Your task to perform on an android device: Go to the Omio App, tap on a search bar, and search for Buses available from "Saint Bees" to "London", on August 12, 2023.
Image 0: 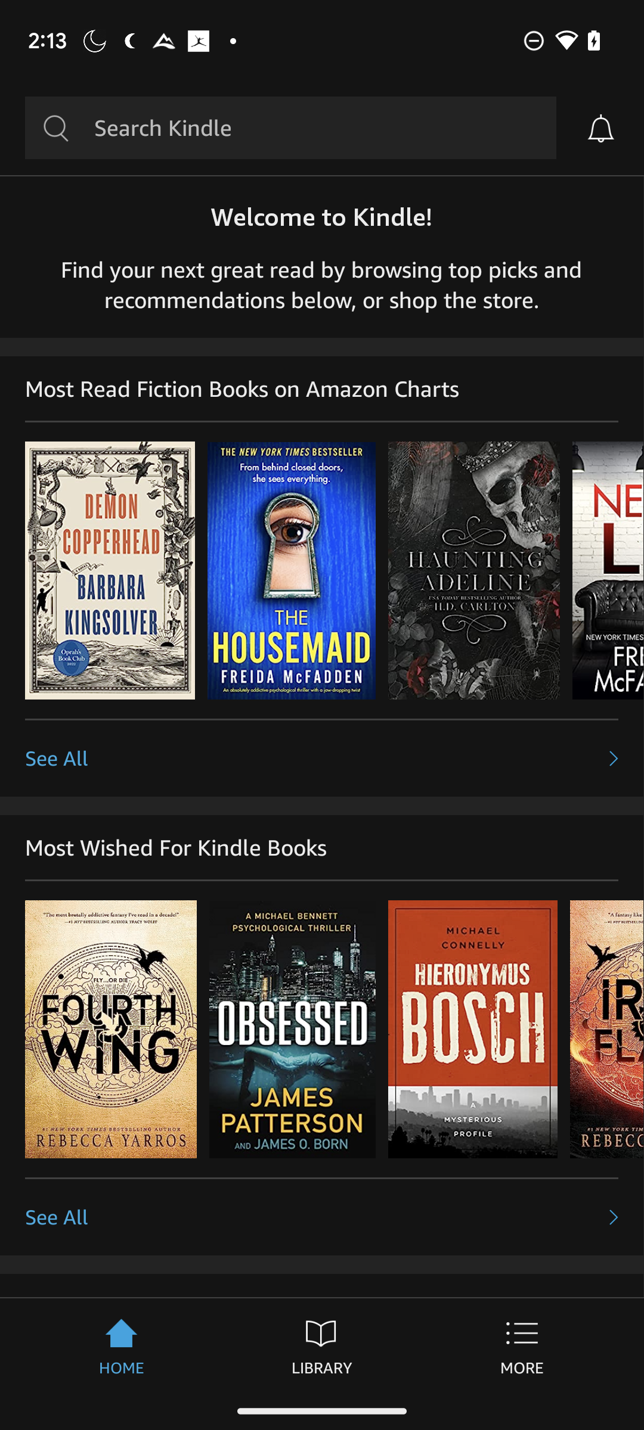
Open Omio app
Step 0: open app "Omio"
Image 1: 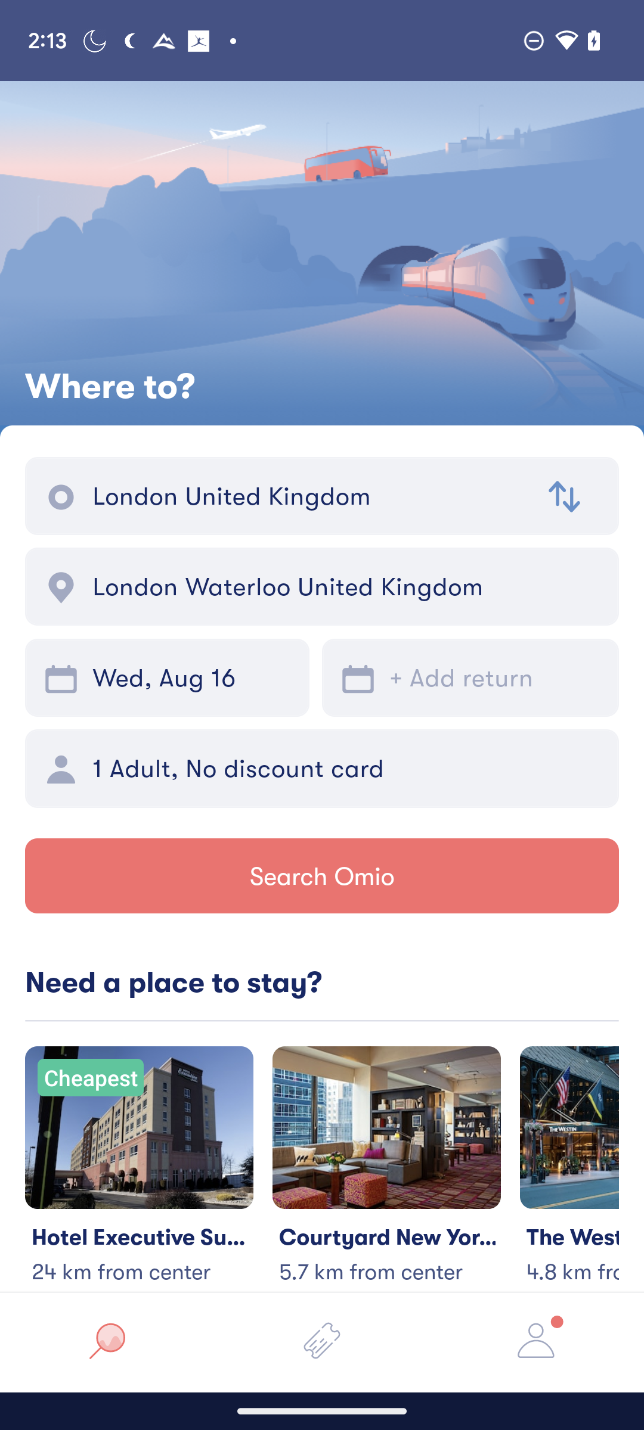
Click on London United kindom
Step 1: click (309, 496)
Image 2: 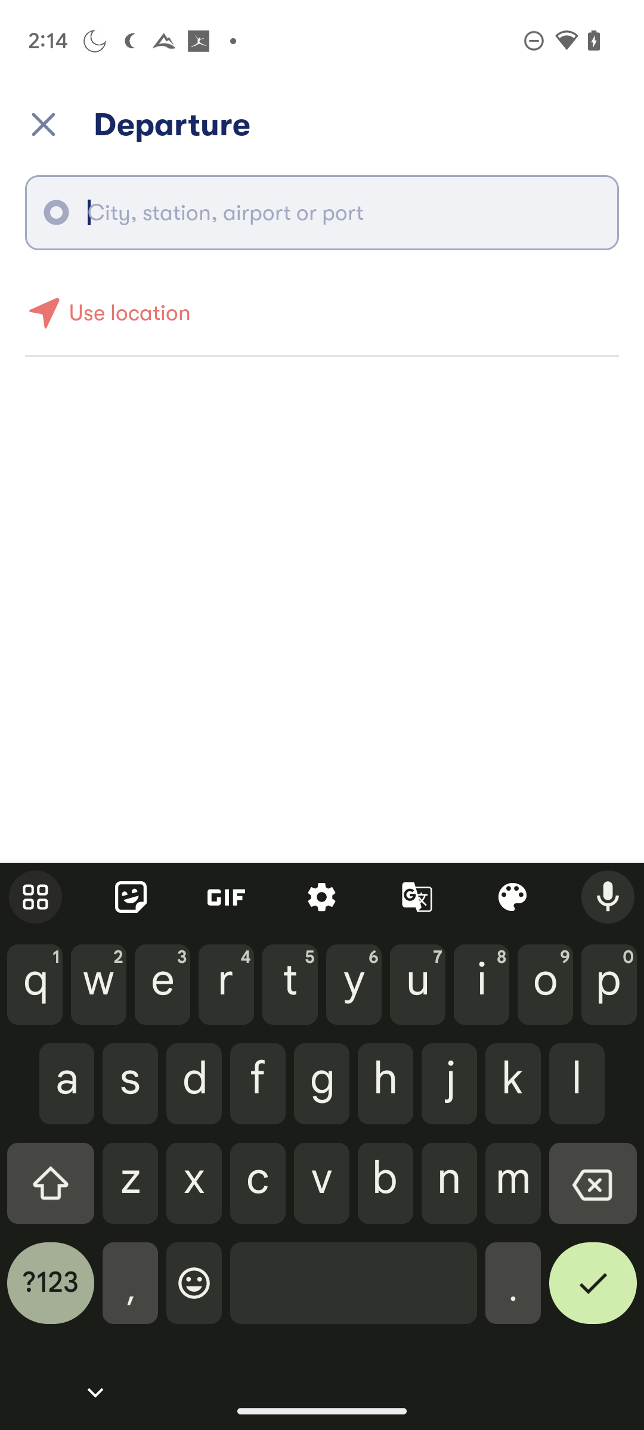
Type Saint Bees
Step 2: type "Saint Bees"
Image 3: 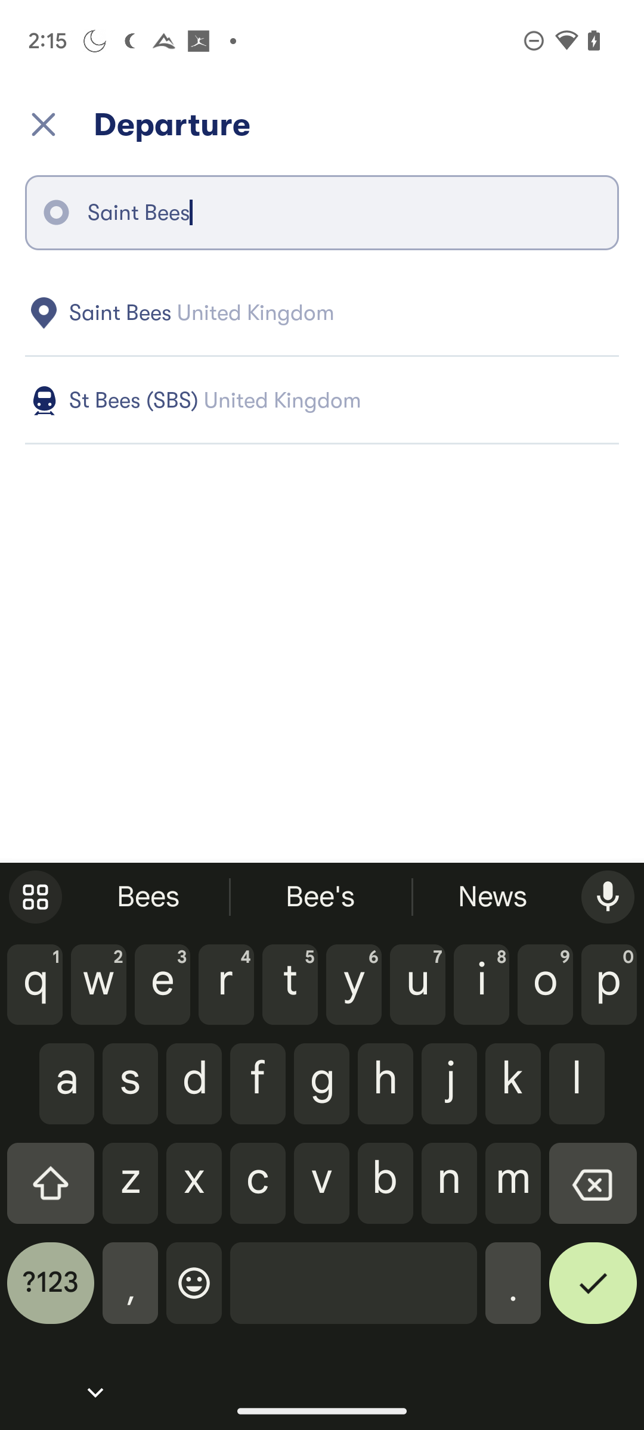
Click on Saint Bees United Kingdom
Step 3: click (340, 313)
Image 4: 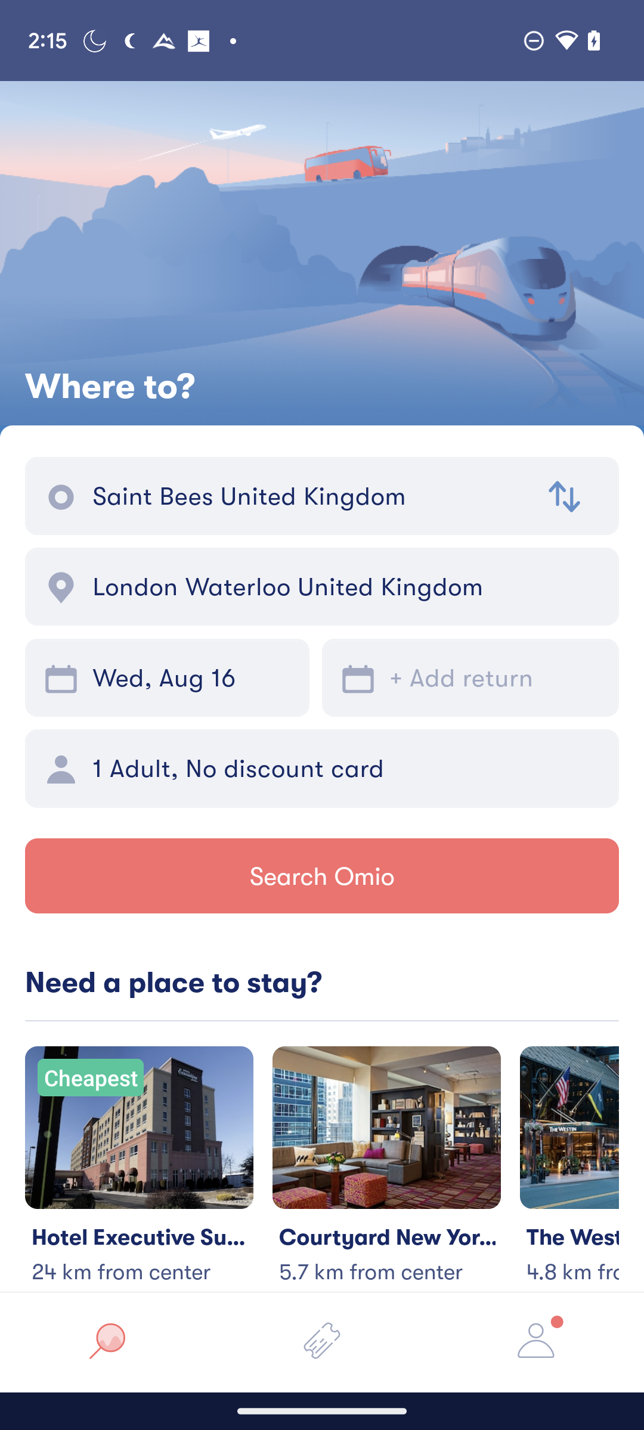
Click on London Waterloo United Kingdom
Step 4: click (346, 586)
Image 5: 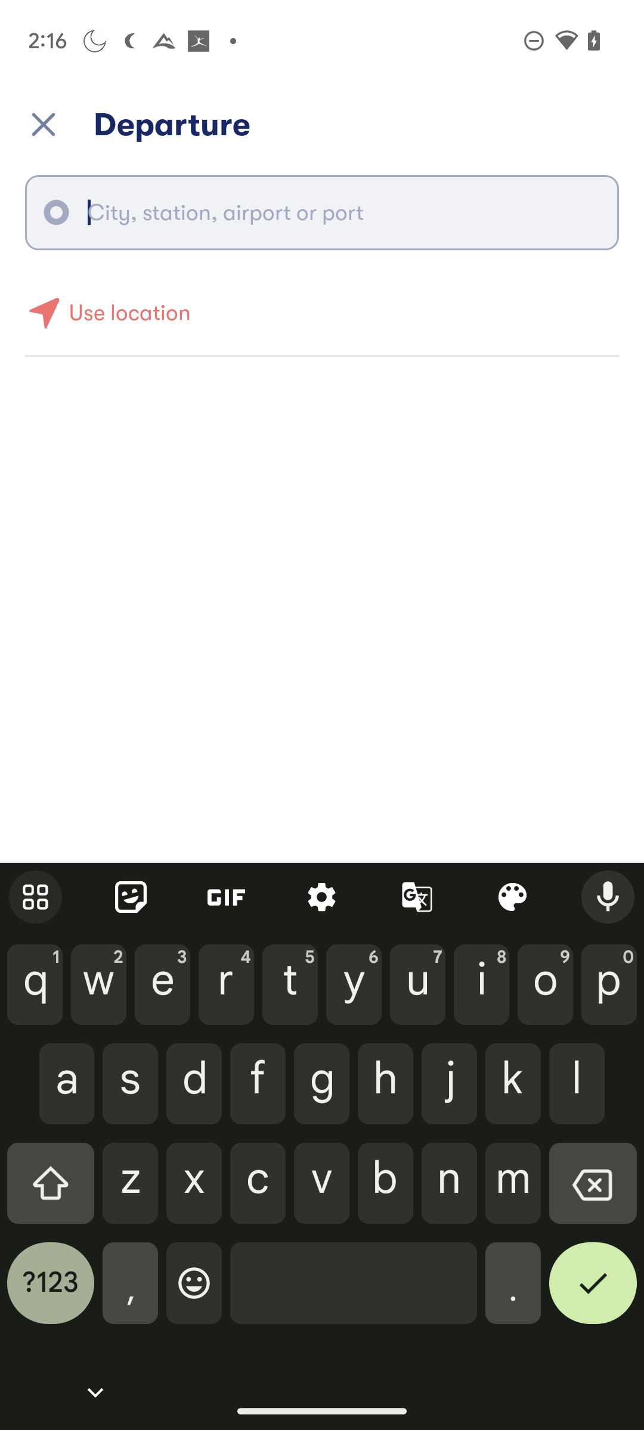
Type London
Step 5: type "London"
Image 6: 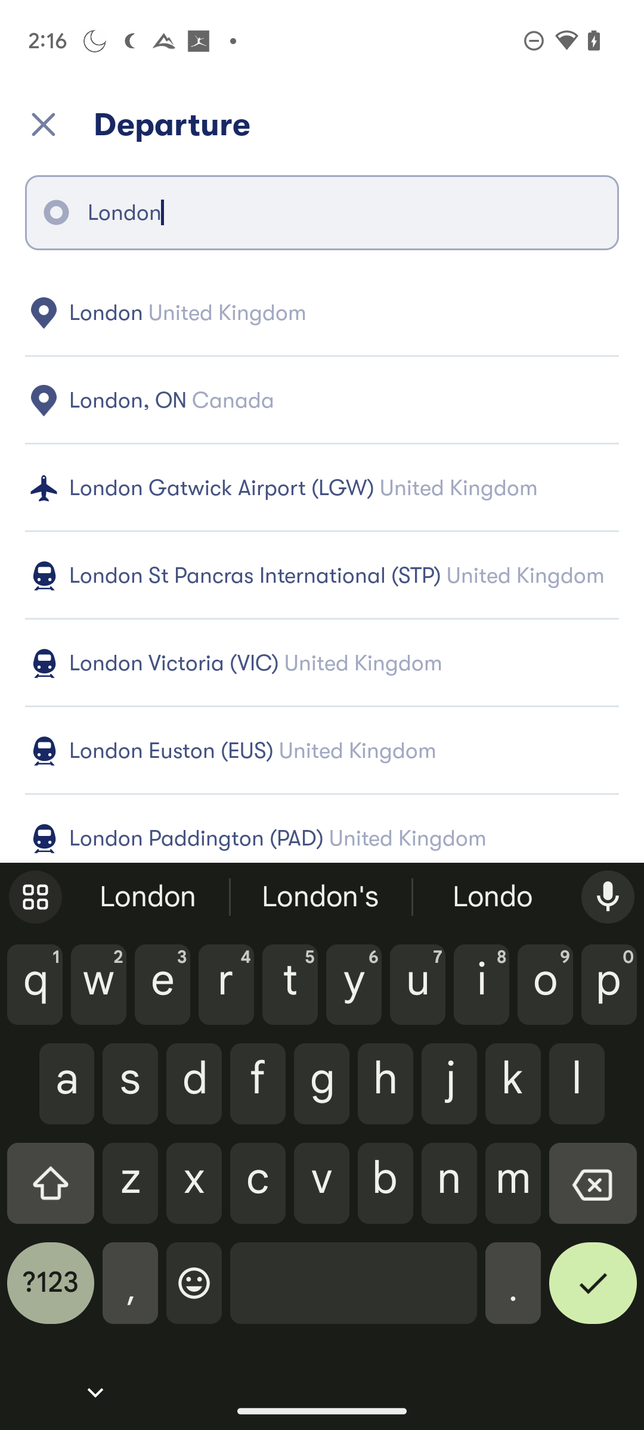
Click on London United Kingdom
Step 6: click (340, 313)
Image 8: 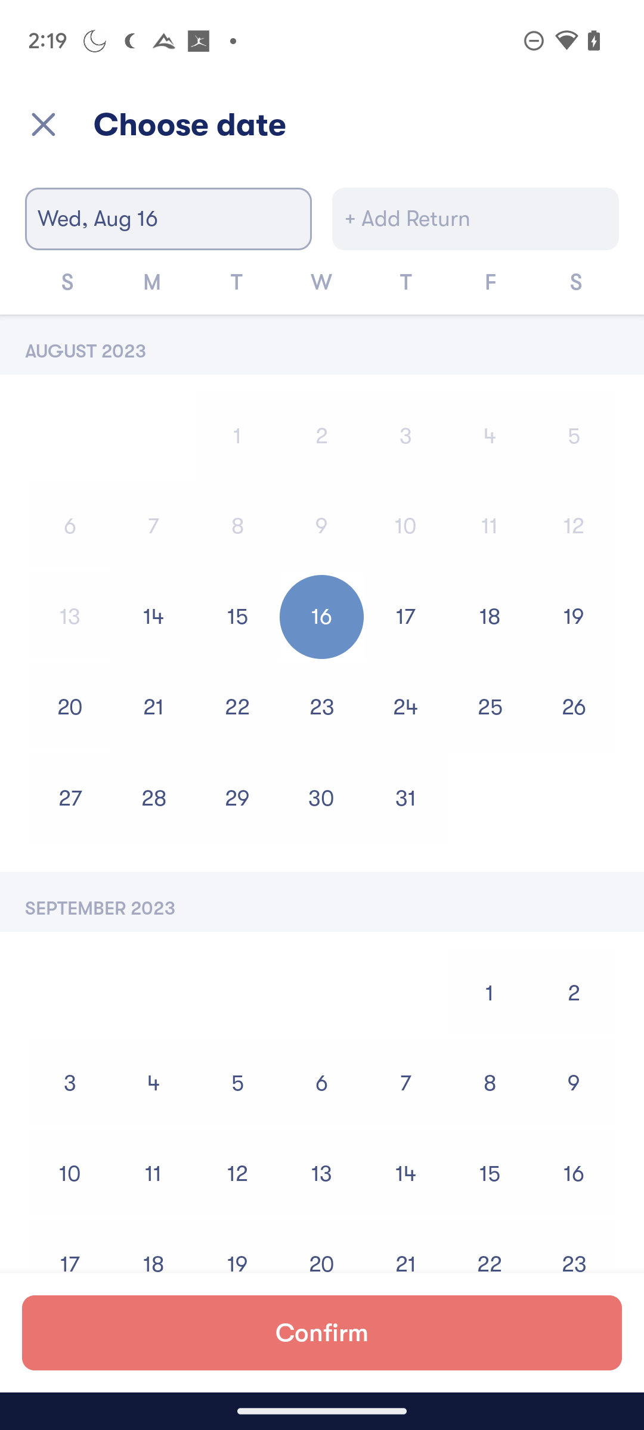
Click on 16 below 9
Step 8: click (321, 617)
Image 9: 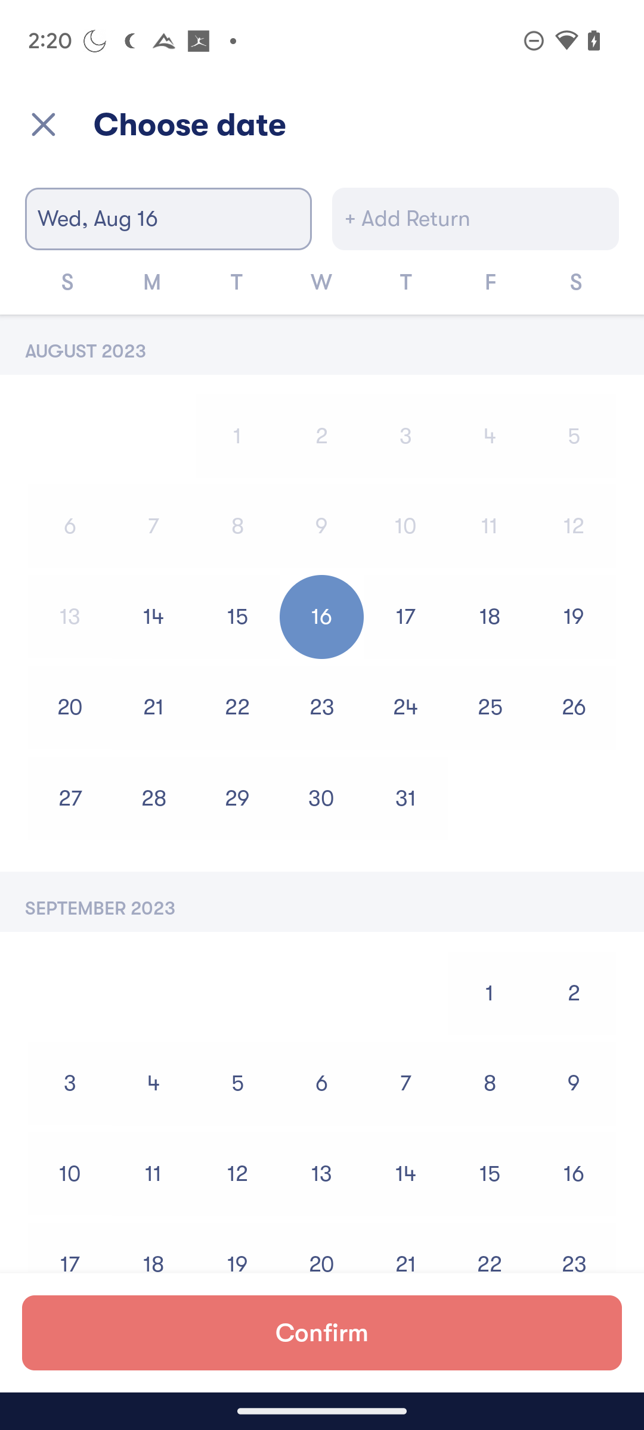
Click on Confirm option at the Bottom of the screen
Step 9: click (322, 1332)
Image 10: 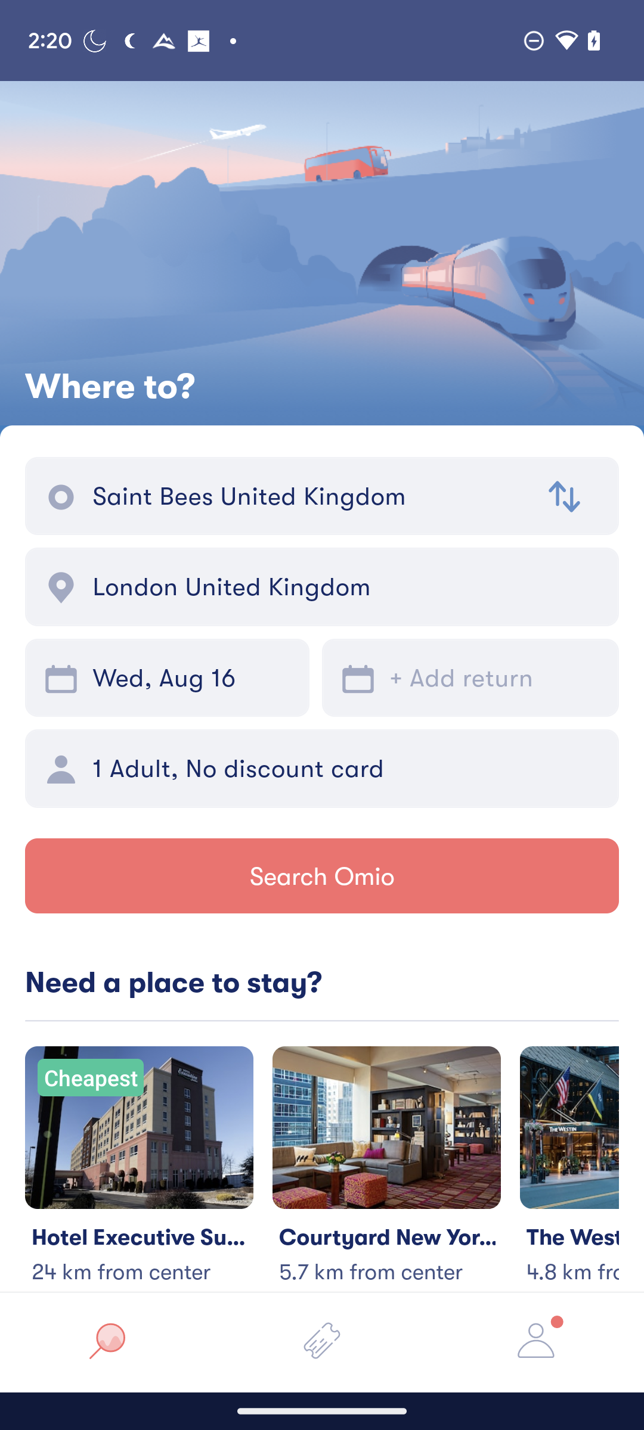
Click on Search Omio
Step 10: click (322, 876)
Image 11: 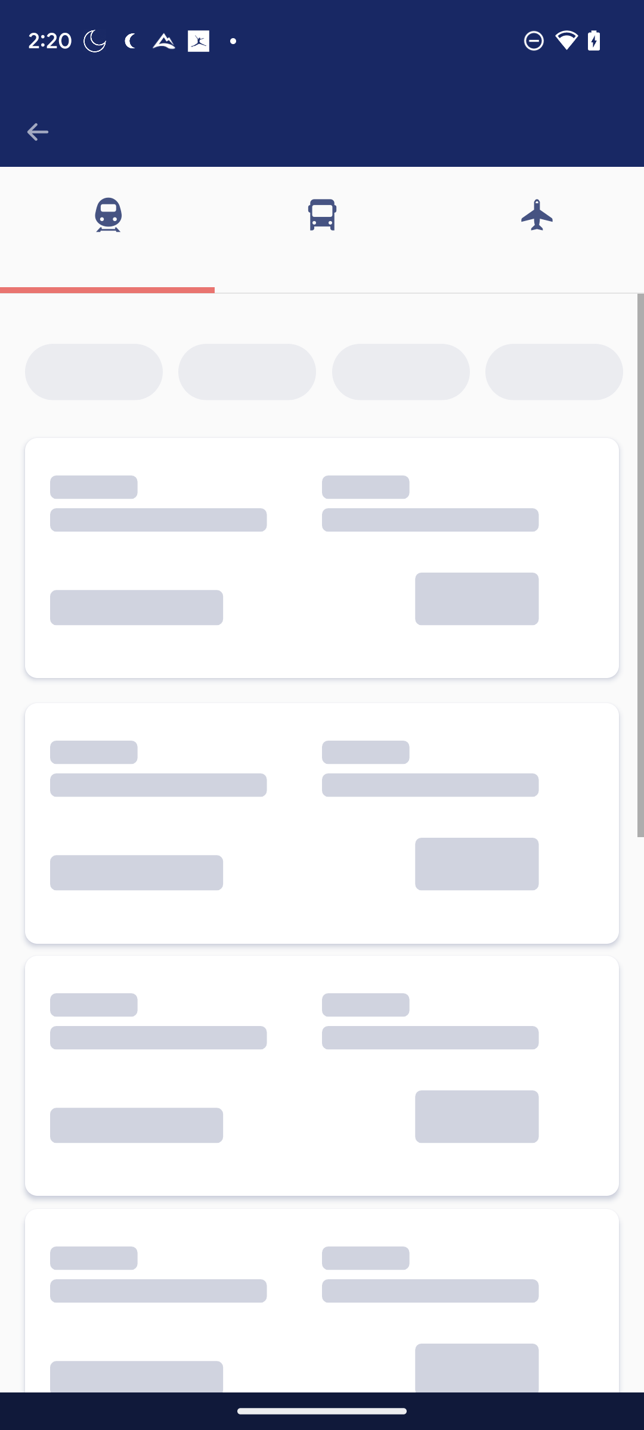
Click on Search Omio
Step 11: wait
Image 12: 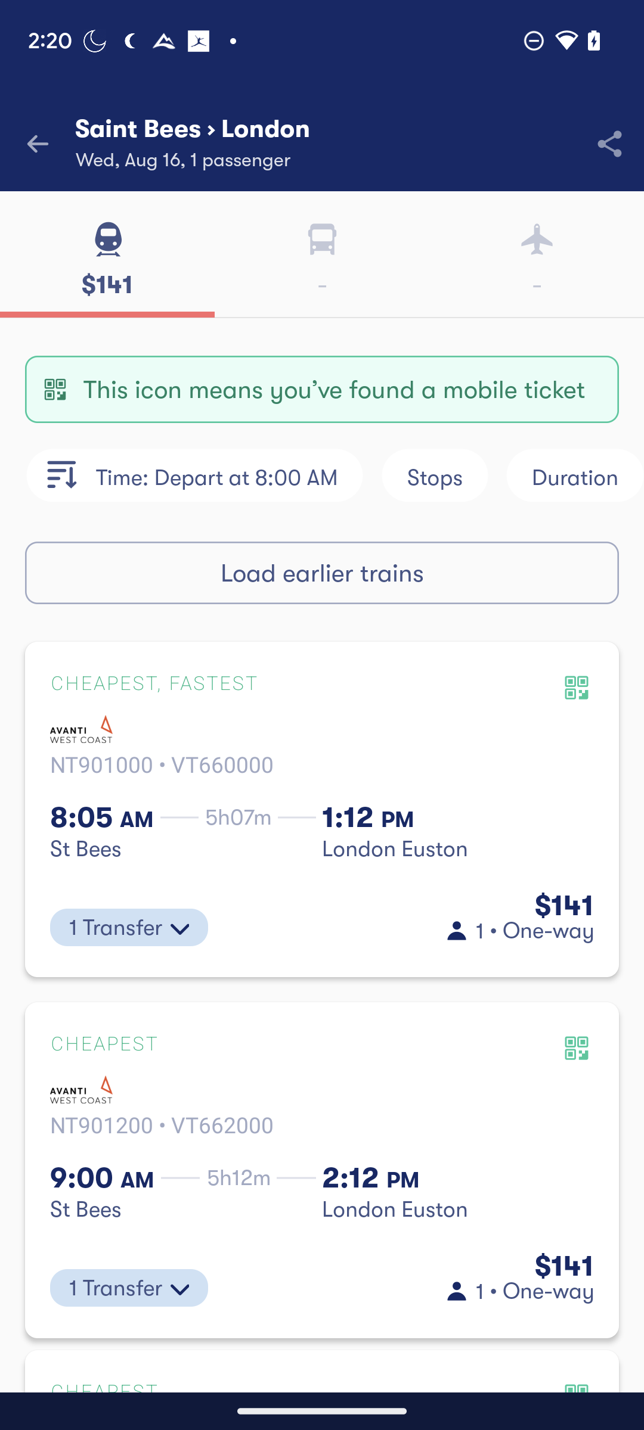
Click on Bus icon at the top of the screen
Step 12: click (322, 226)